Your task to perform on an android device: I'd like to read customer reviews on the DHgate app so that I can make an informed decision on the Juicer New Electric portable blender juicer wirless.
Image 0: 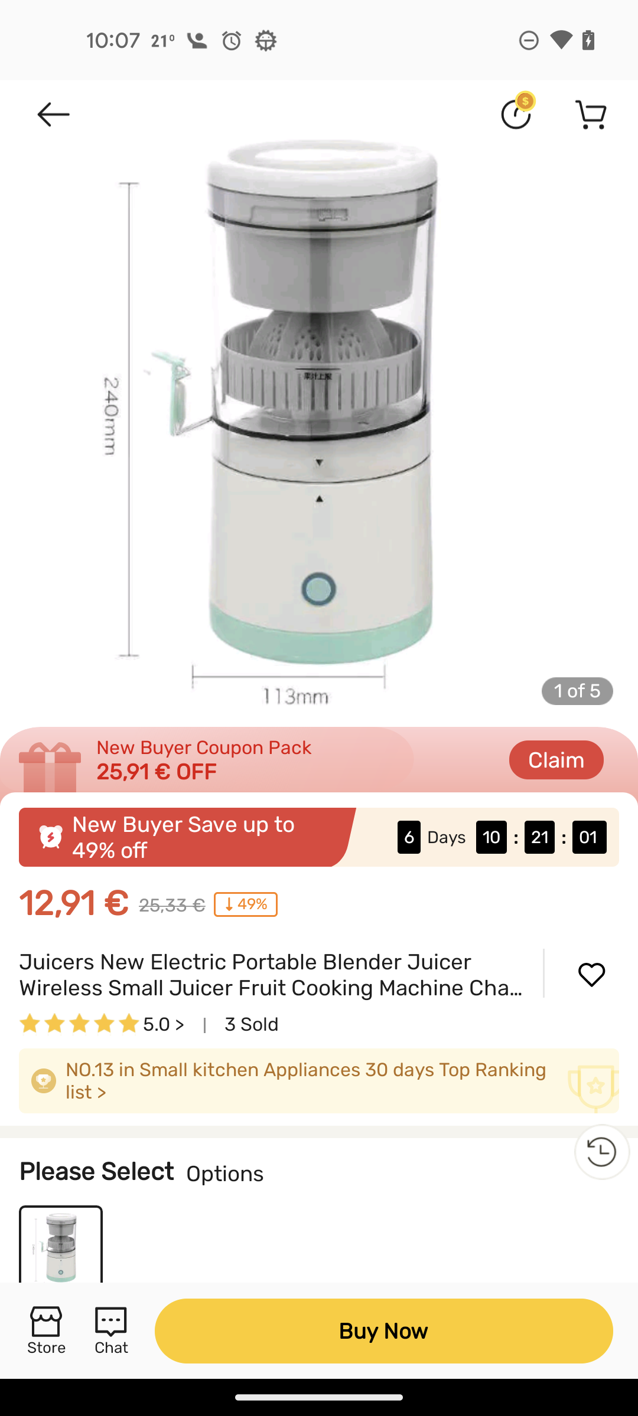
Swipe up to view the compare option 
Step 0: scroll down
Image 1: 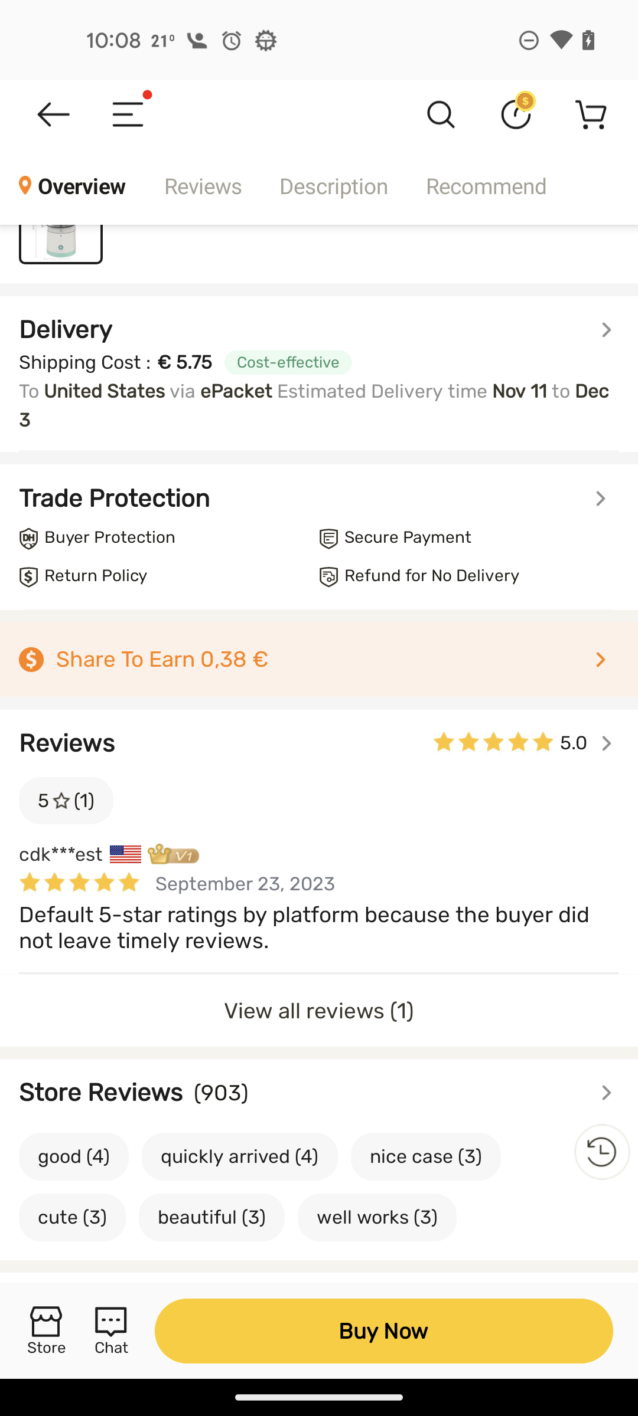
Click on the View all Reviews option 
Step 1: click (319, 1011)